Your task to perform on an android device: So, I've already reserved a hotel room, and now I'd like to use the Kayak app to book a flight from Houston, Texas to Mexico City.
Image 0: 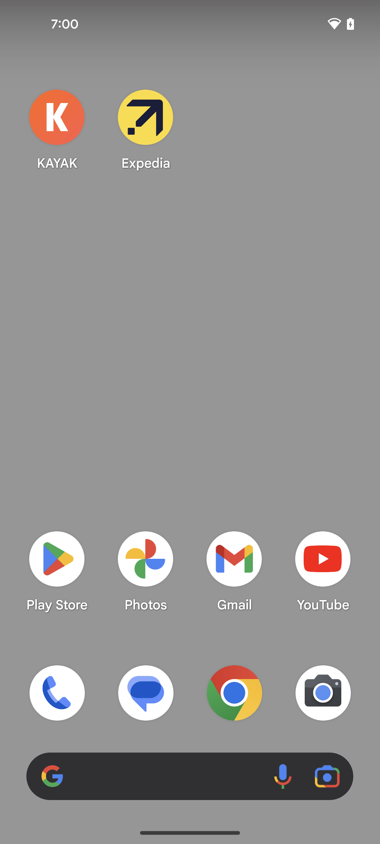
open the KAYAK app
Step 0: open app "KAYAK"
Image 1: 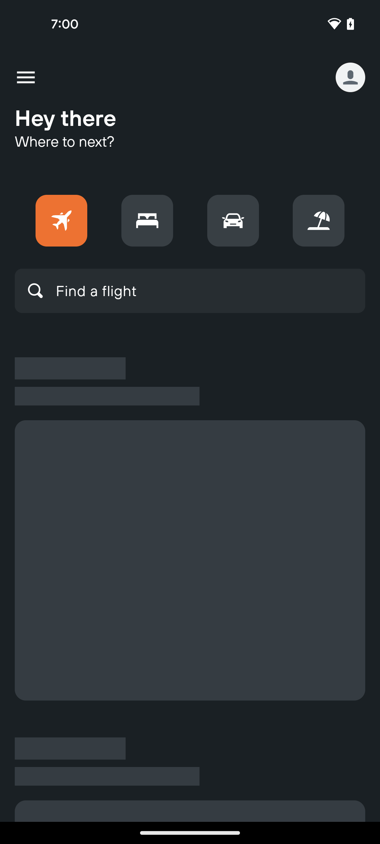
open the KAYAK app
Step 1: wait
Image 2: 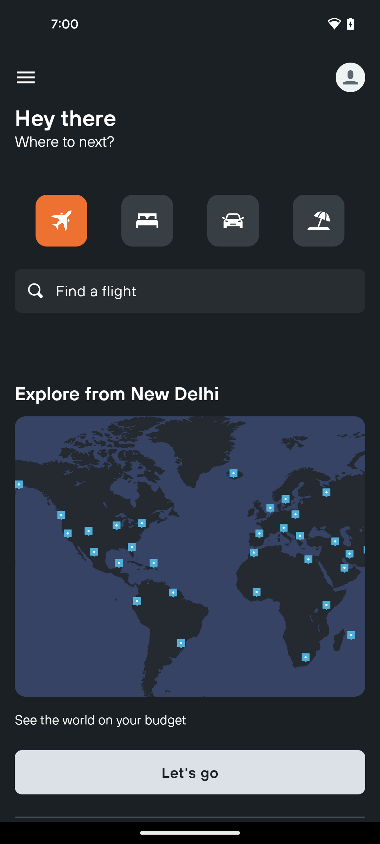
click on the find a flight search box
Step 2: click (96, 290)
Image 3: 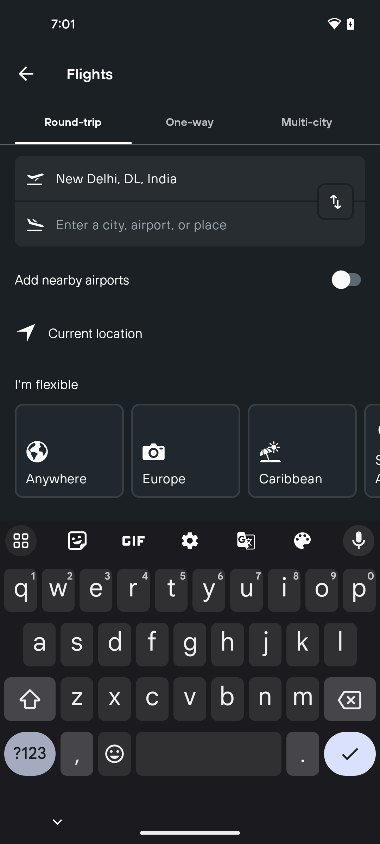
click on the start location section
Step 3: click (205, 178)
Image 5: 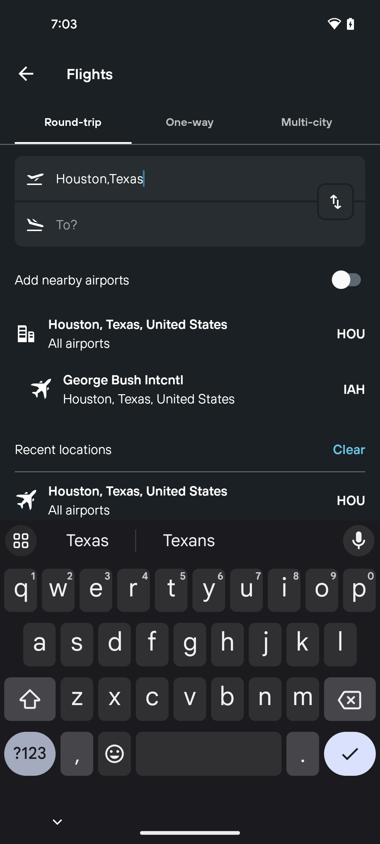
select the location from the suggestion
Step 5: click (116, 333)
Image 6: 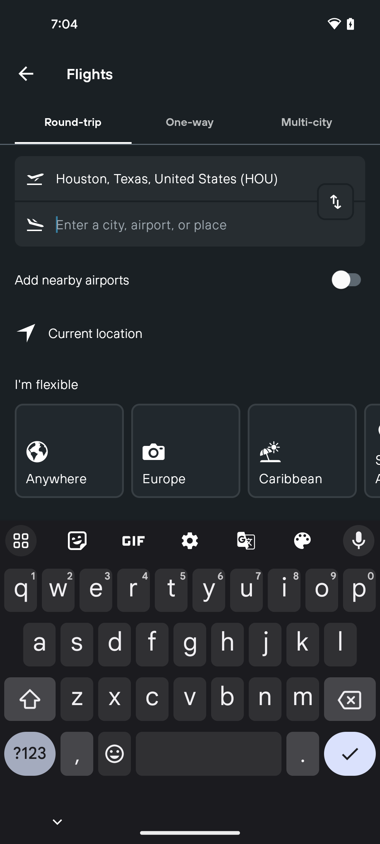
enter the destination location name Mexico city
Step 6: type "Mexico City"
Image 7: 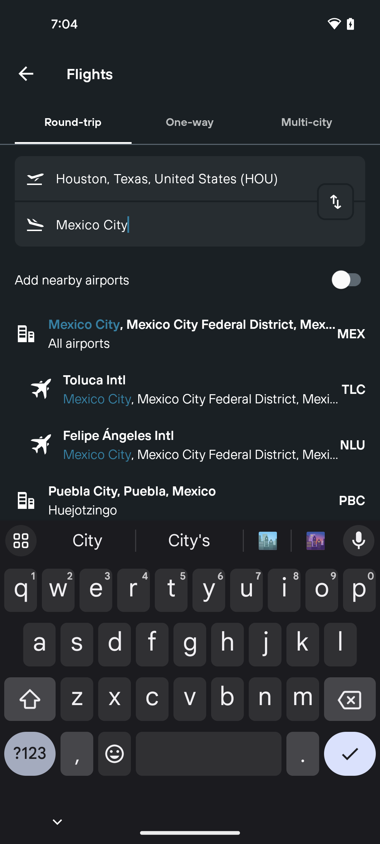
select the location from the suggestions
Step 7: click (80, 333)
Image 8: 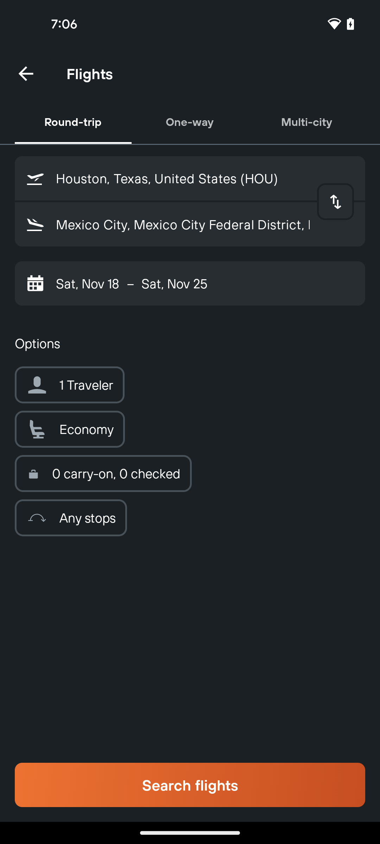
click on the Search flight button
Step 8: click (190, 785)
Image 9: 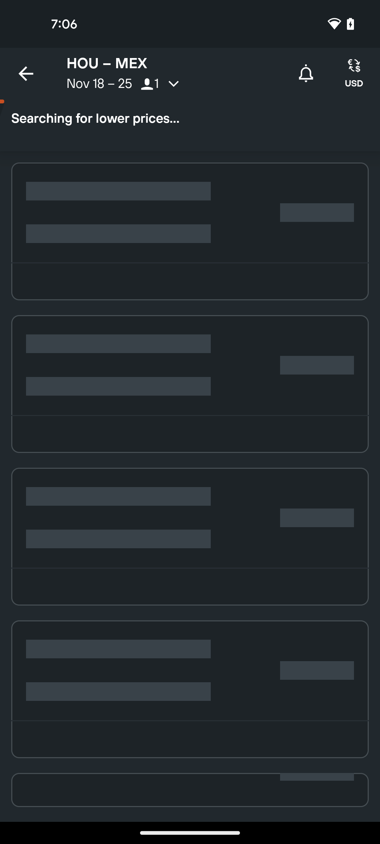
click on the Search flight button
Step 9: wait